Your task to perform on an android device: View the reviews of other buyers of the Amazon echo plus 2nd generation smart home hub speakers on the eBay app.
Image 0: 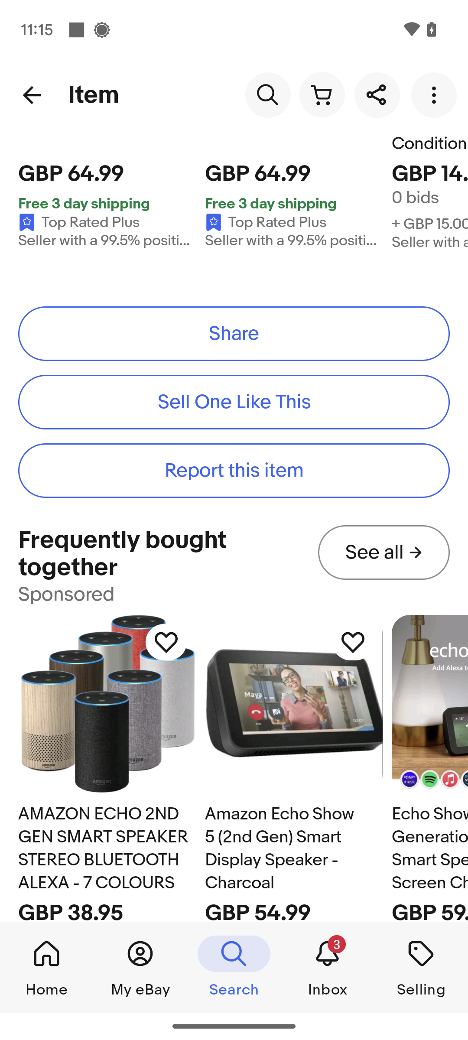
Scroll down on the screen until you find the seller feedback.
Step 0: scroll up
Image 1: 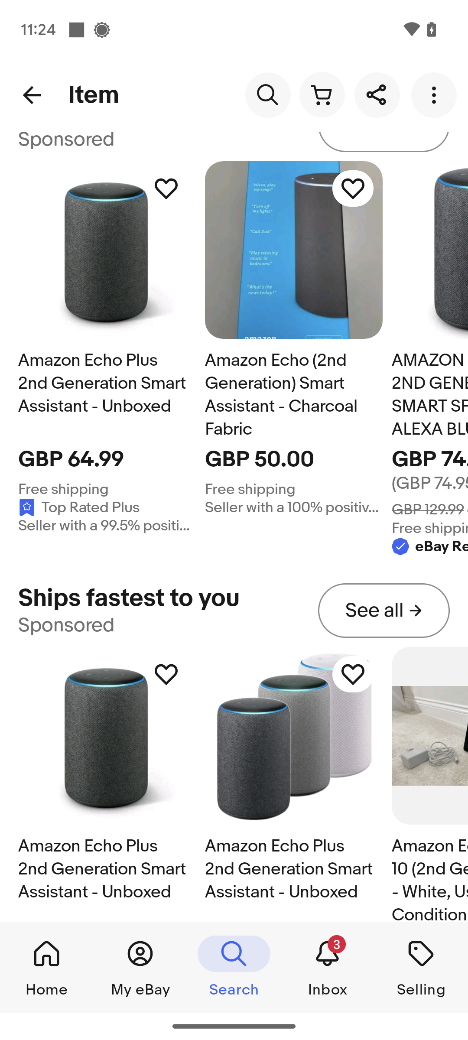
Scroll down on the screen until you find the seller feedback.
Step 1: scroll up
Image 2: 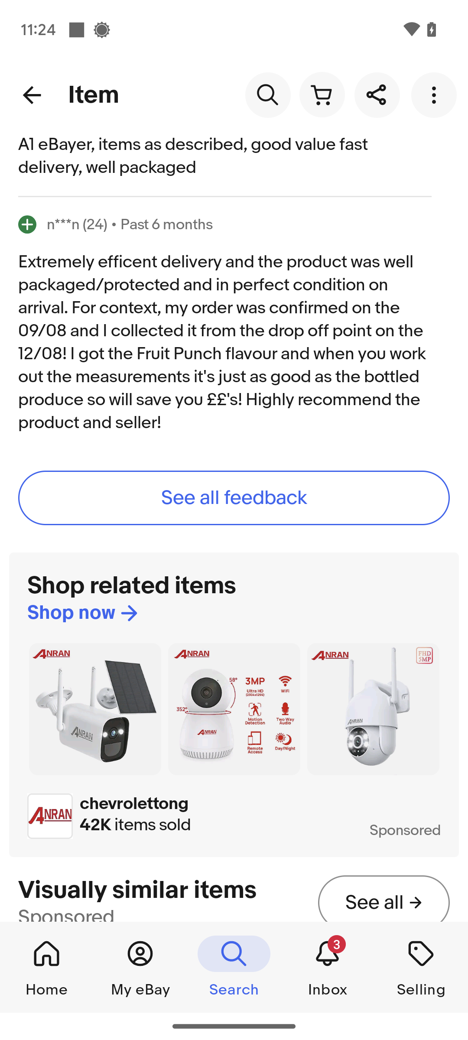
Scroll down on the screen until you find the seller feedback.
Step 2: scroll up